Your task to perform on an android device: I am looking for a new Casual shoe pair. I want to use the Flipkart app's new search feature because my old one is growing older on the Flipkart app
Image 0: 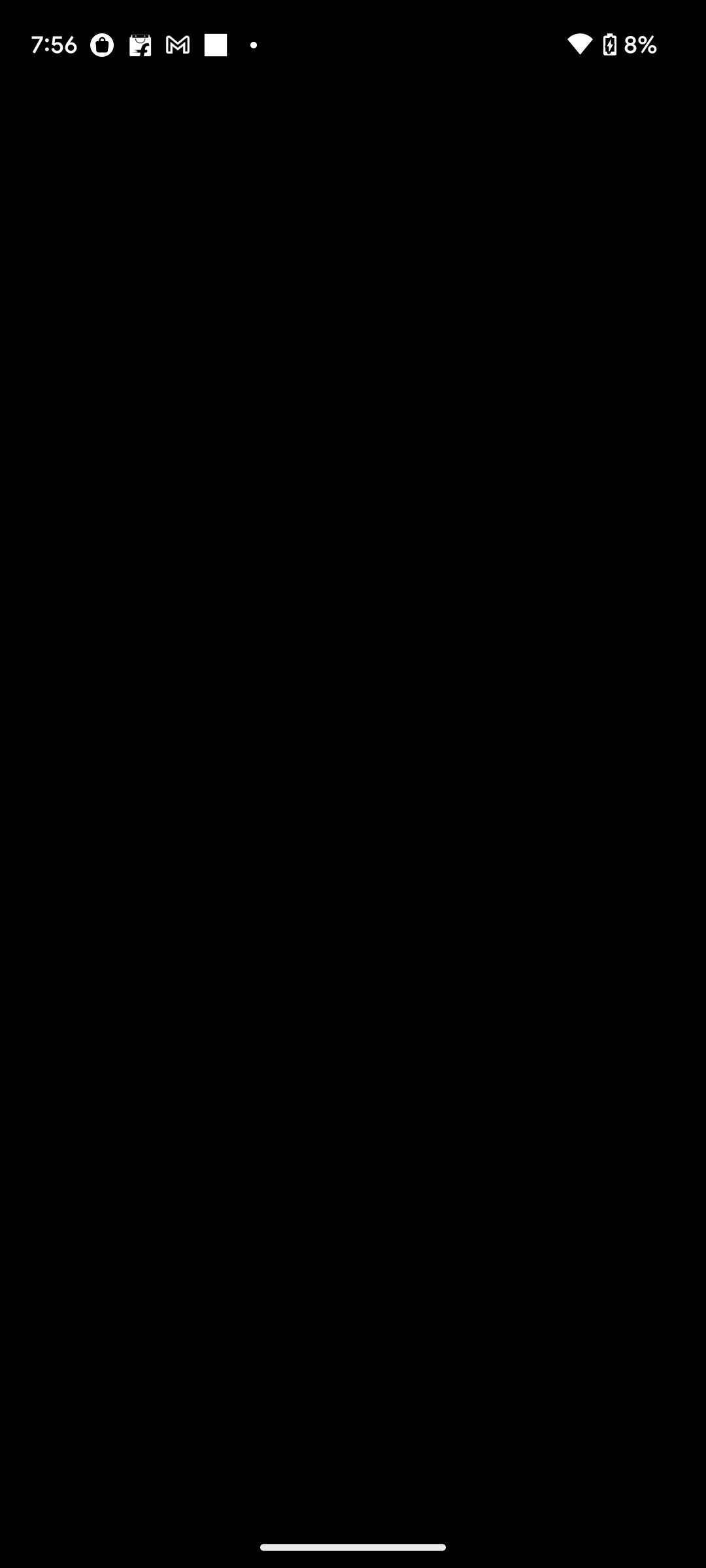
Open the Flipkart app
Step 0: open app "Flipkart"
Image 1: 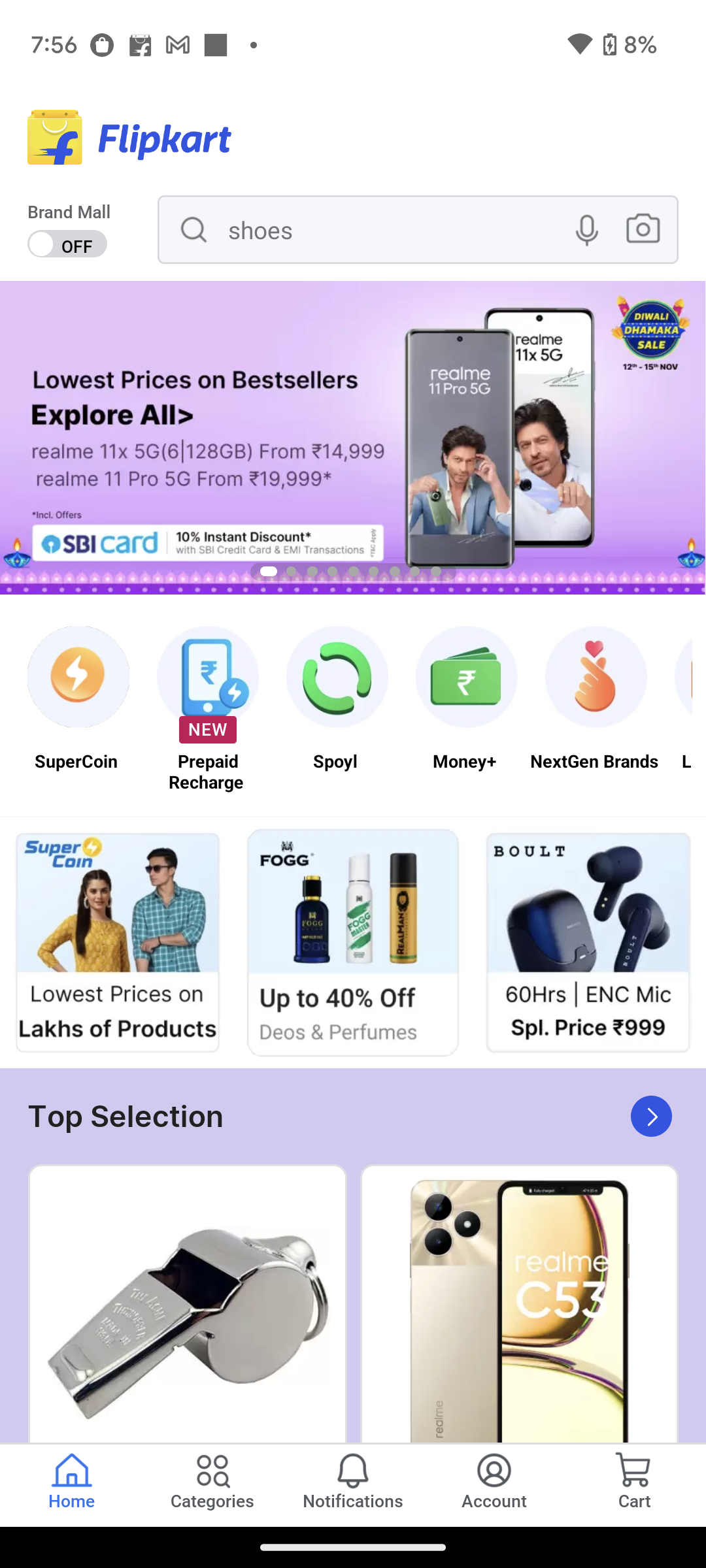
Click on the search bar 
Step 1: click (218, 223)
Image 2: 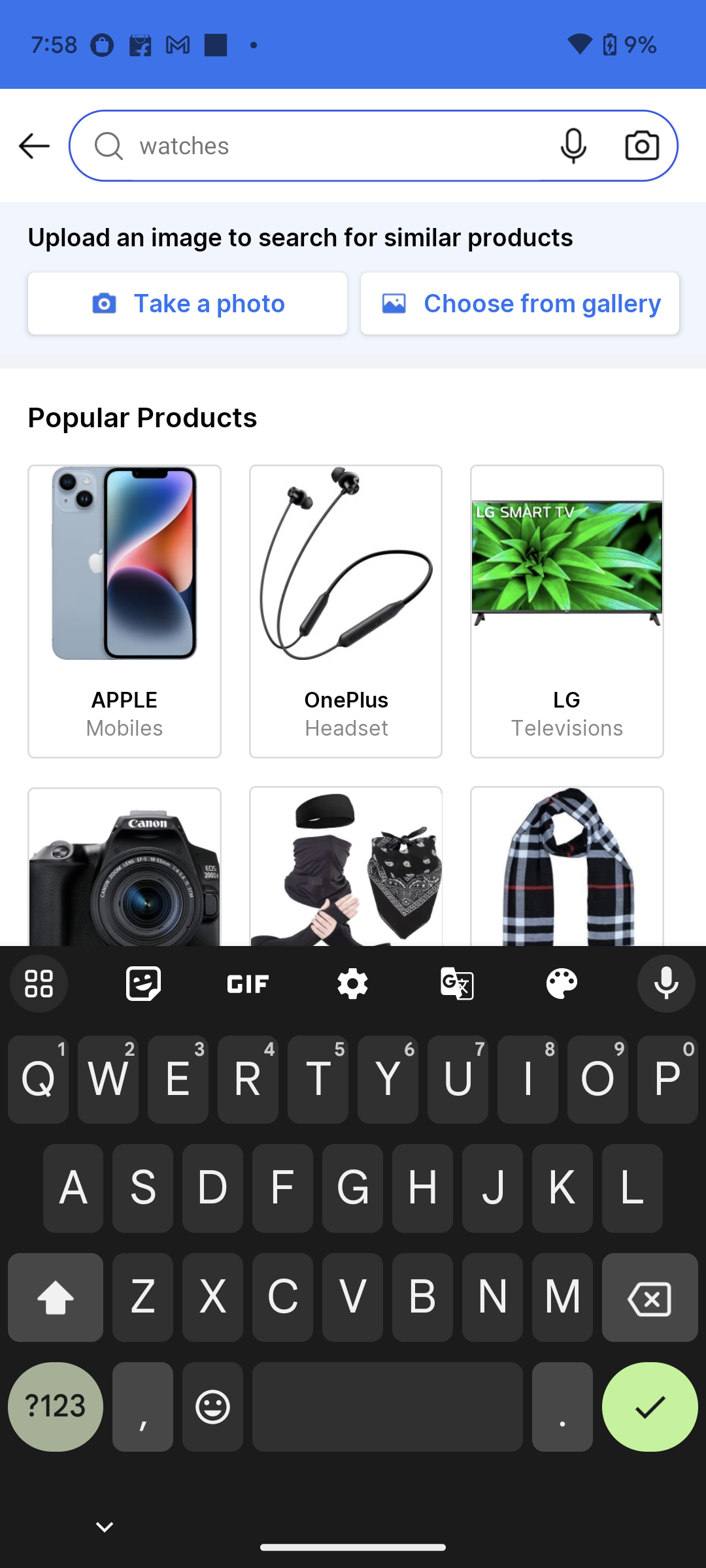
Type Casual shoes on search bar
Step 2: wait
Image 3: 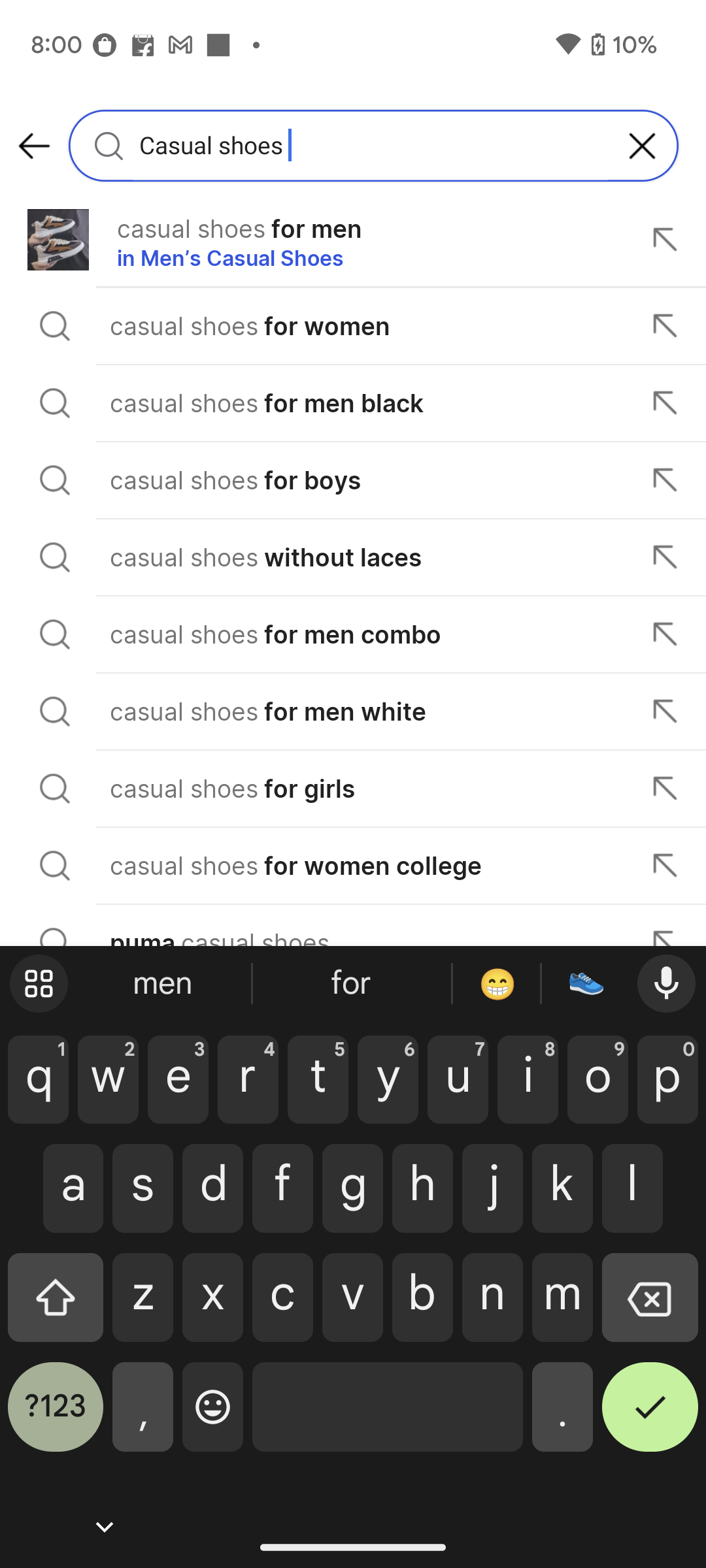
Click on the the right key at the bottom right of the keyboard
Step 3: click (650, 1417)
Image 4: 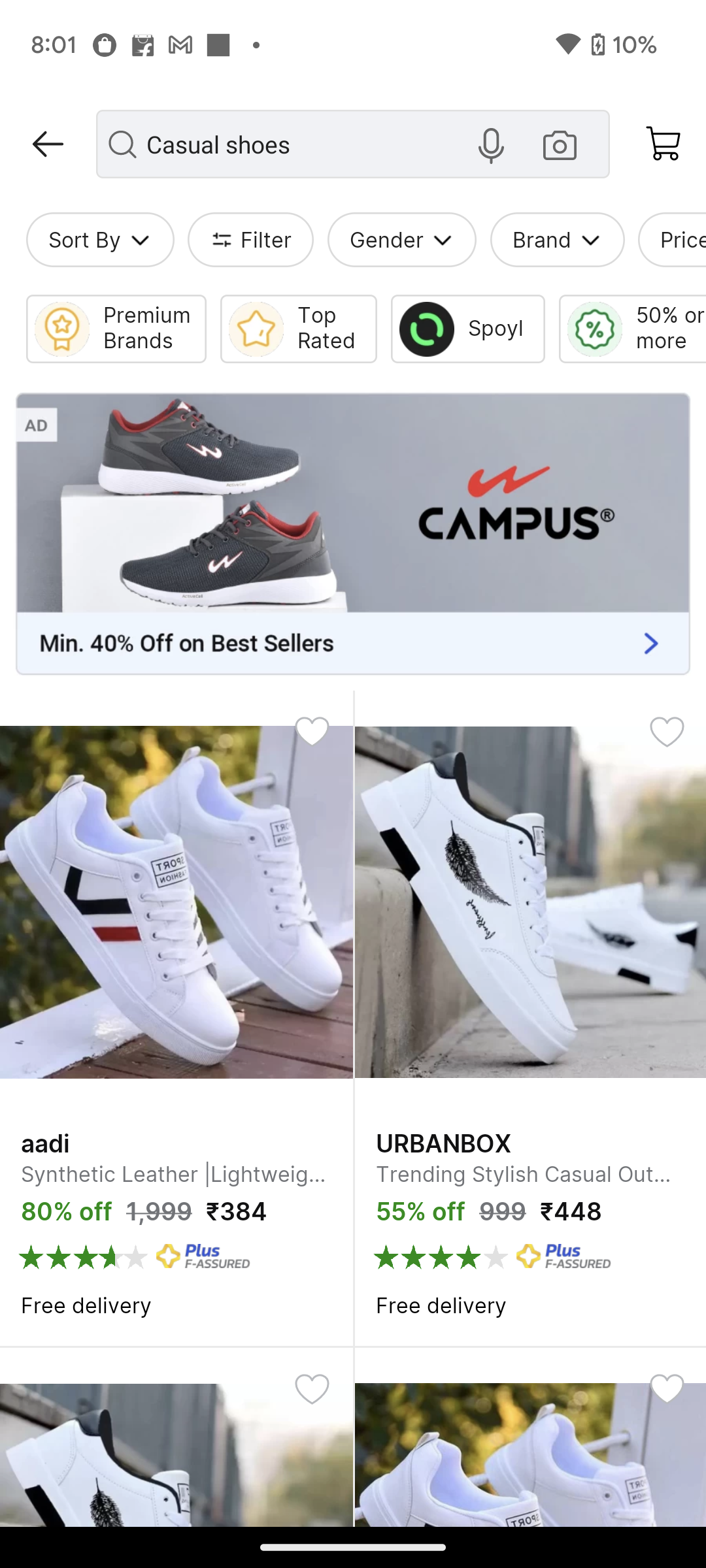
Click on the Urbanbox shoes 
Step 4: click (596, 939)